Your task to perform on an android device: I am thinking of cooking one pot pasta for dinner, so I want to search for its recipe.
Image 1: 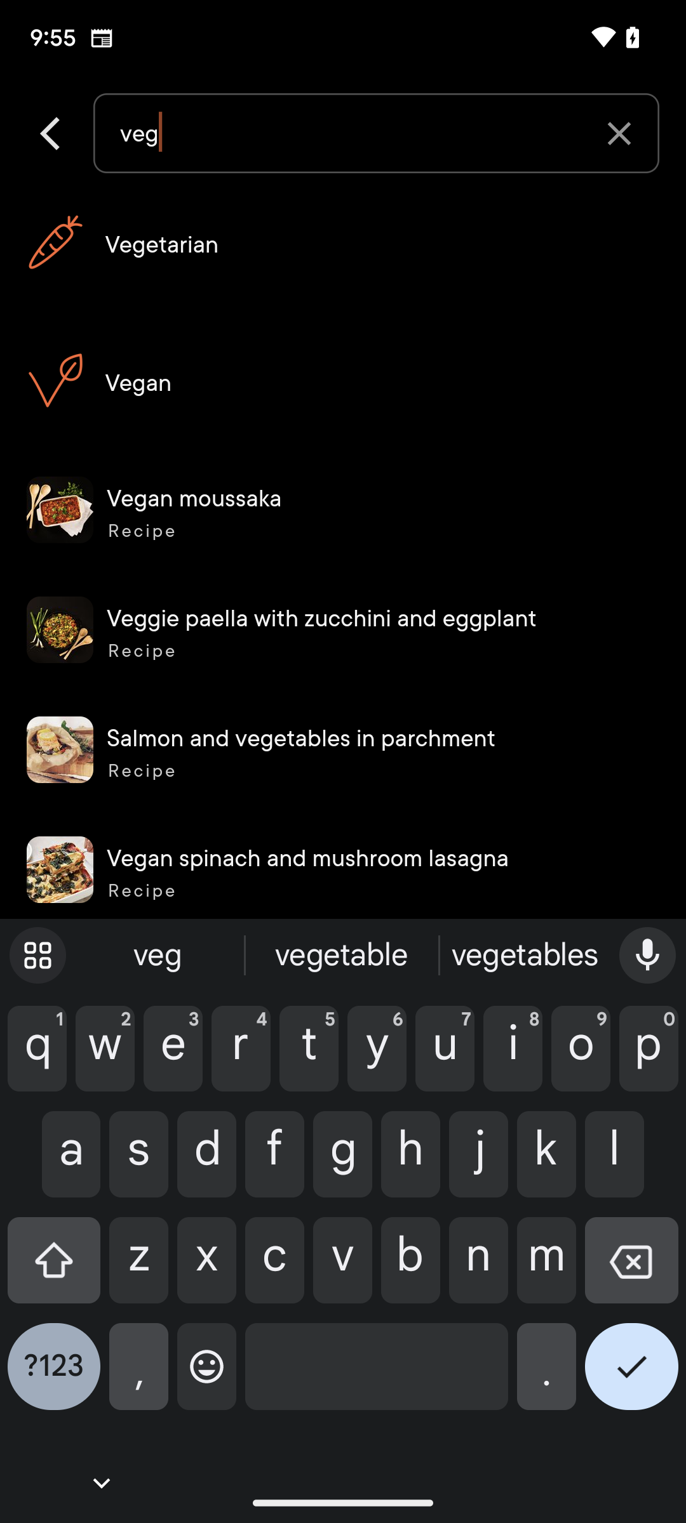
Click on the cross button in the search bar at the top.
Step 1: click (376, 133)
Image 2: 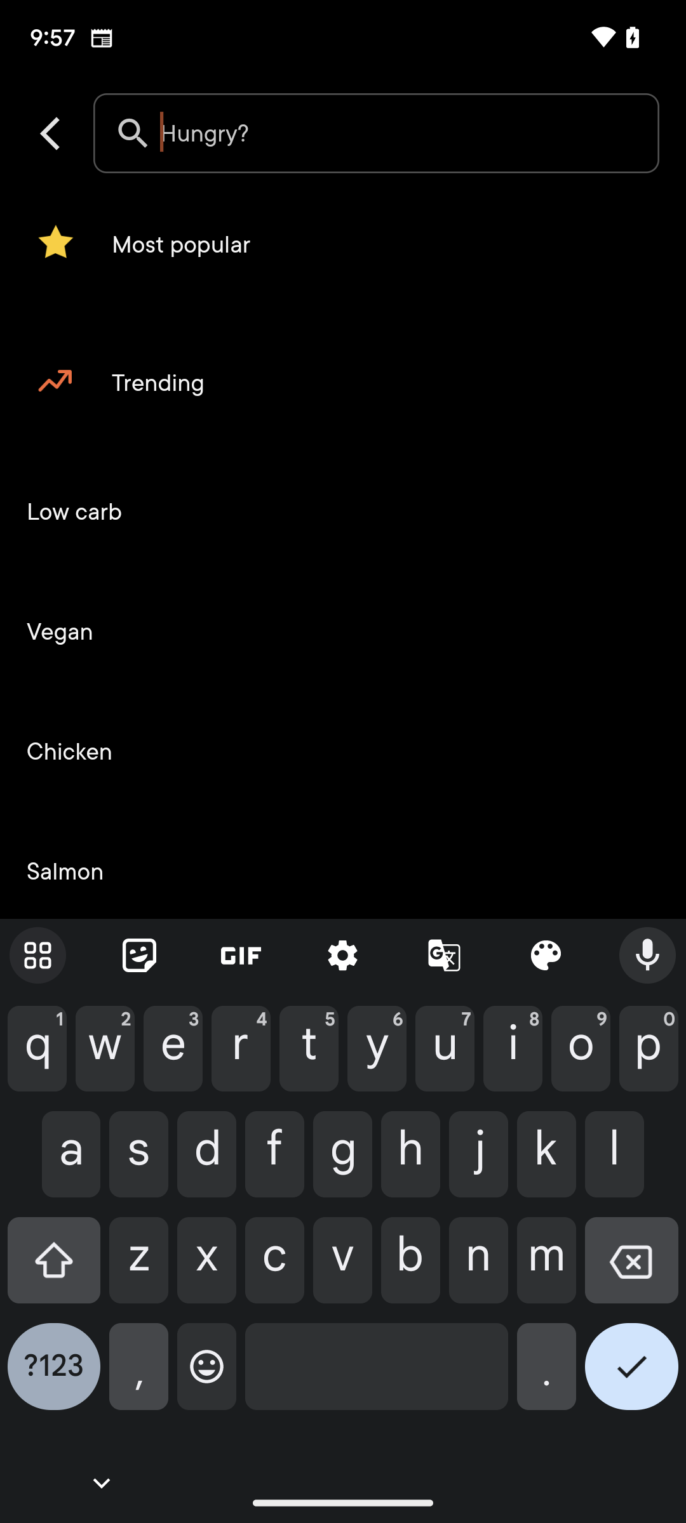
Type one pot pasta in the search bar.
Step 2: type "One pot pasta"
Image 3: 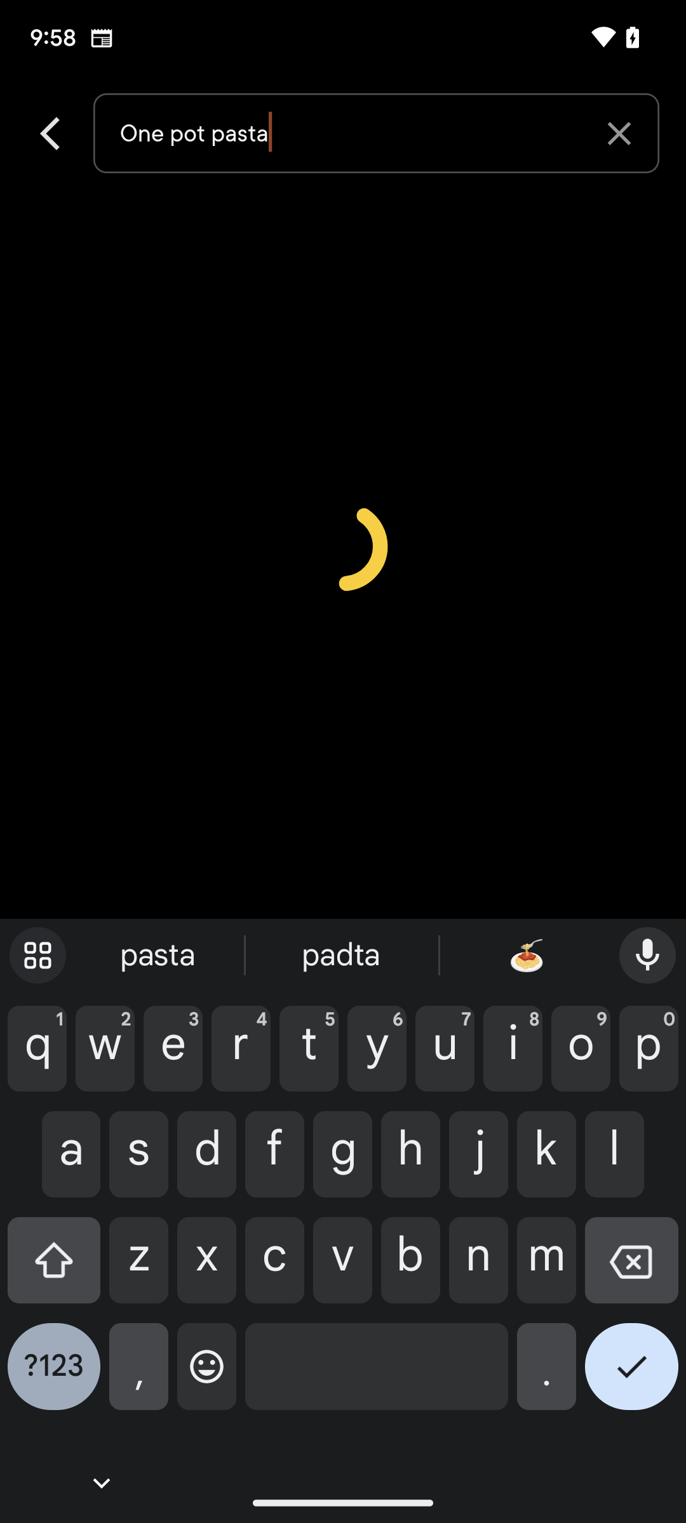
Type one pot pasta in the search bar.
Step 3: wait
Image 4: 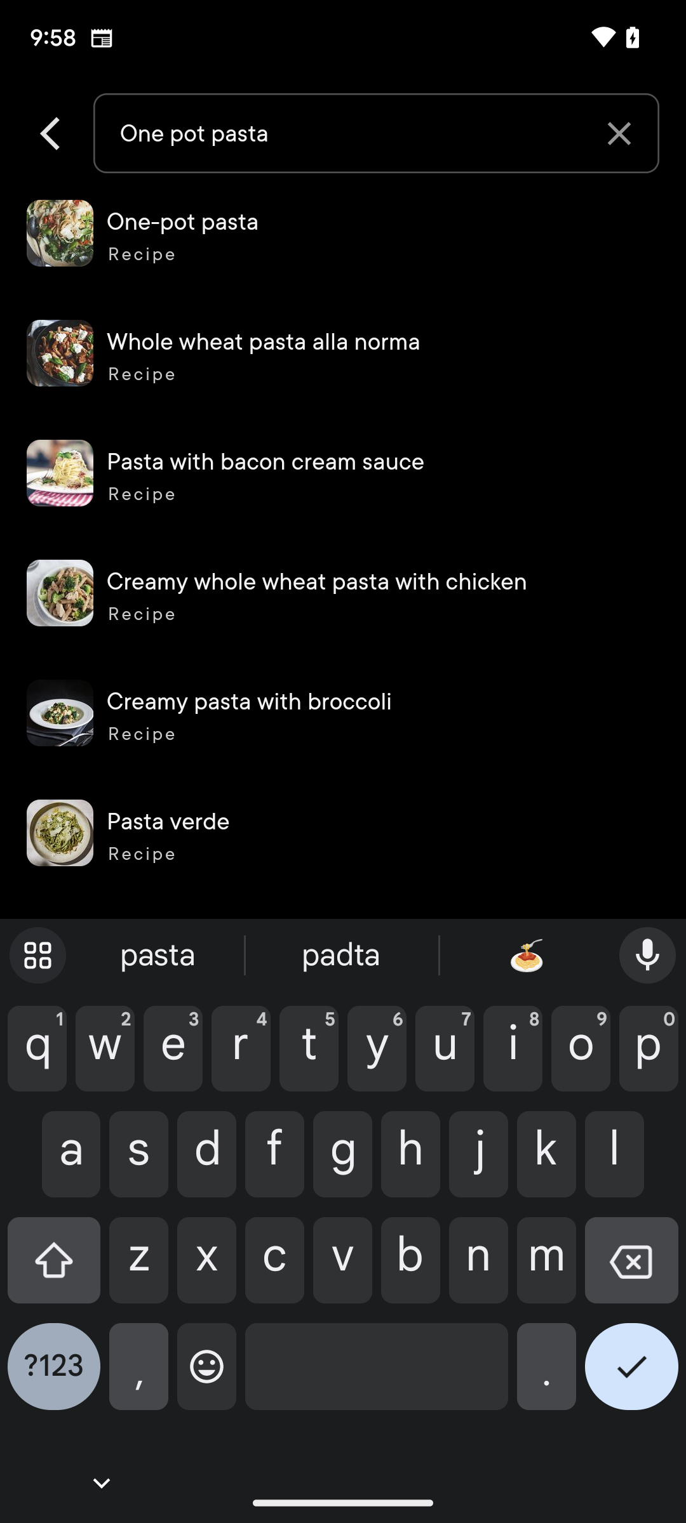
Click on the first suggestion.
Step 4: click (343, 233)